Your task to perform on an android device: Everyone enjoyed the dessert that I made yesterday, so I want to save the recipe for Classic Triamisu so that I may simply recreate it in the future.
Image 0: 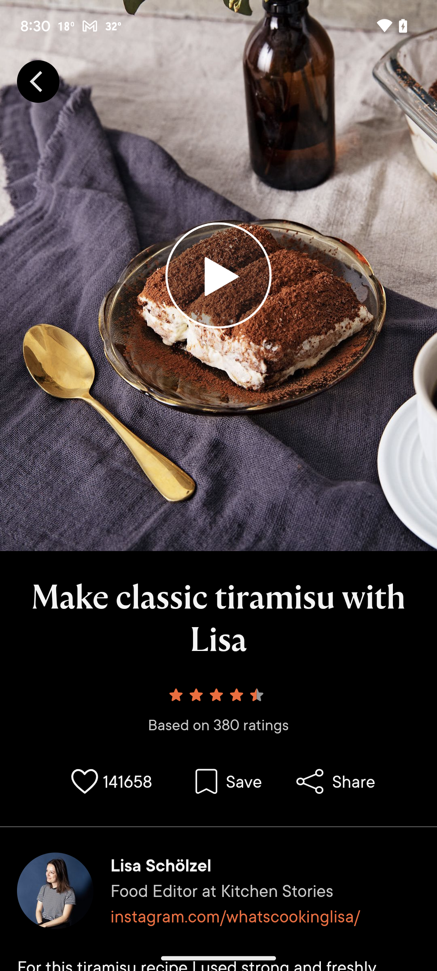
Click on the save icon
Step 0: click (229, 781)
Image 1: 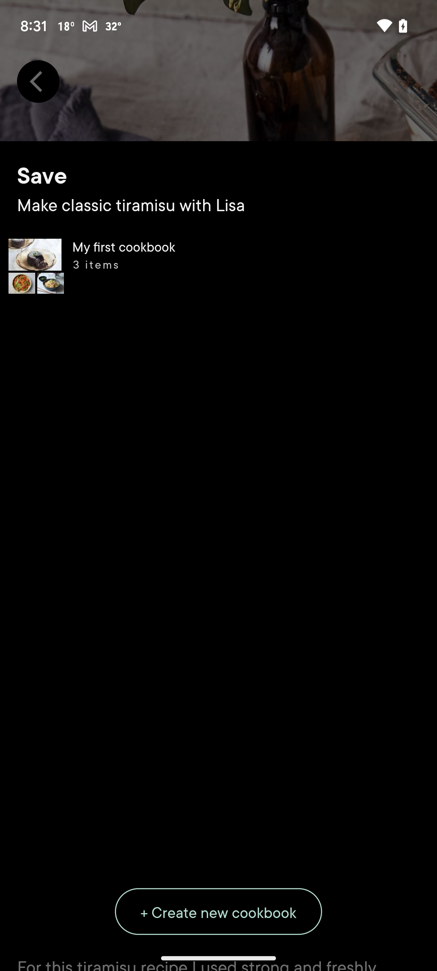
Click on the my first cookbook 
Step 1: click (218, 266)